Your task to perform on an android device: View the women ´ s gracy 01 pink casual sneakers,.
Image 0: 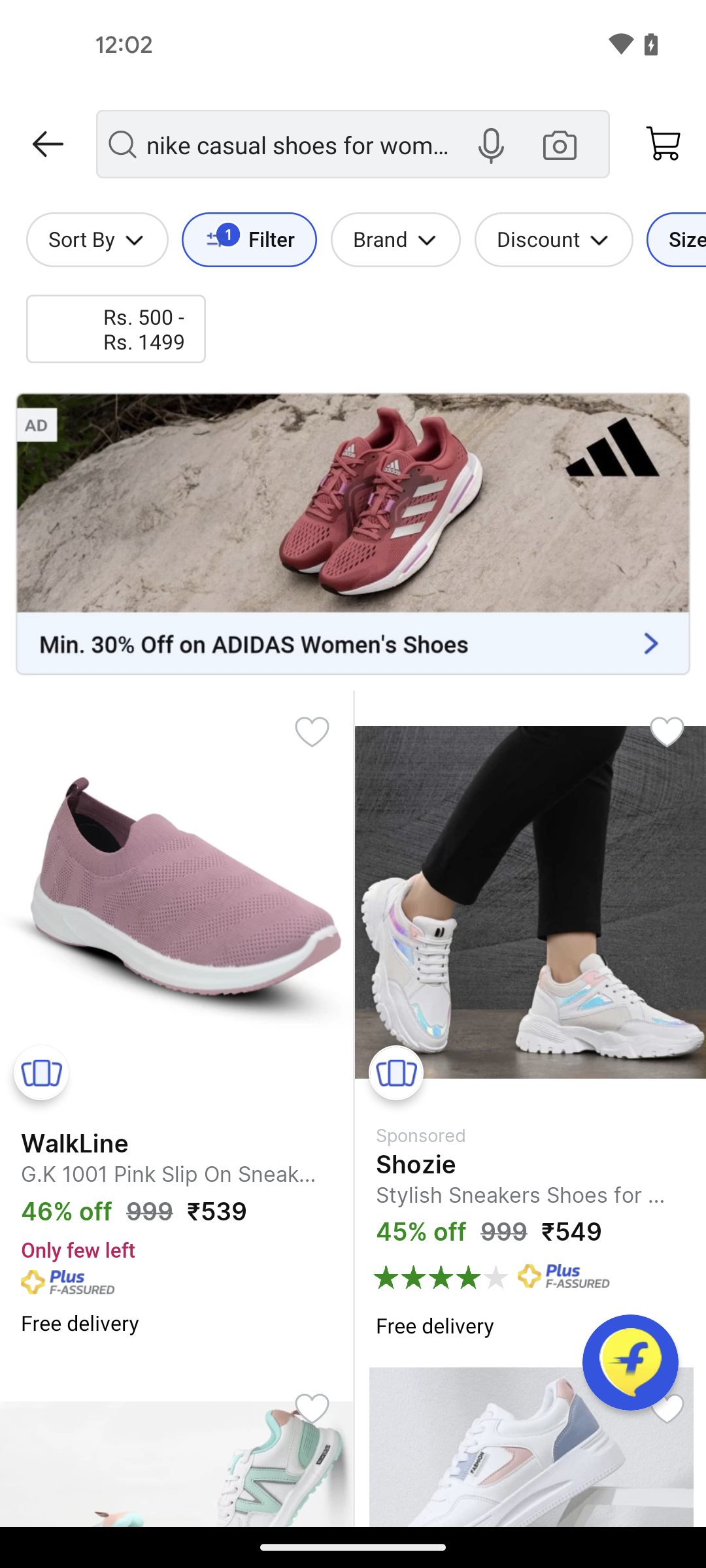
Swipe up to view the women ´ s gracy 01 pink casual sneakers
Step 0: scroll down
Image 1: 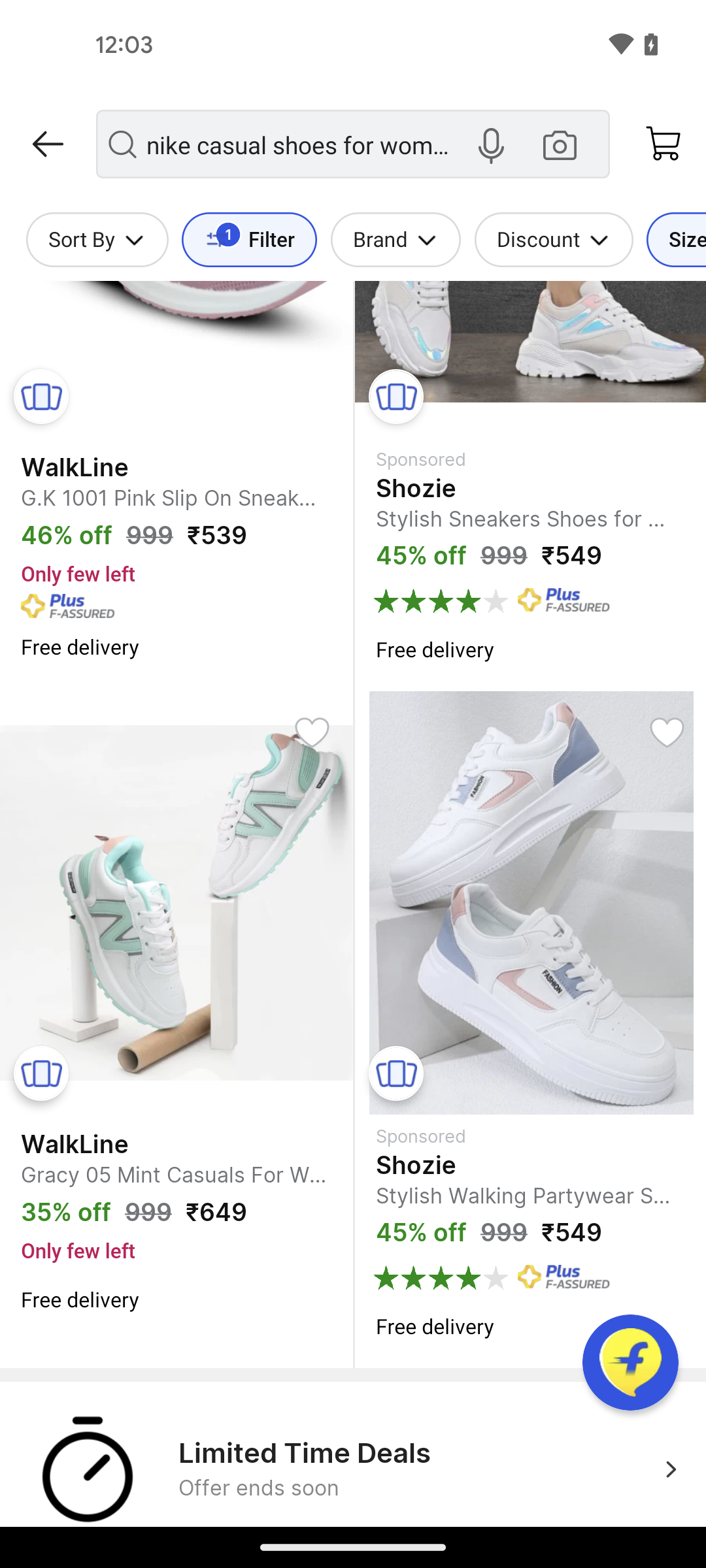
Swipe up to view the women ´ s gracy 01 pink casual sneakers
Step 1: scroll down
Image 2: 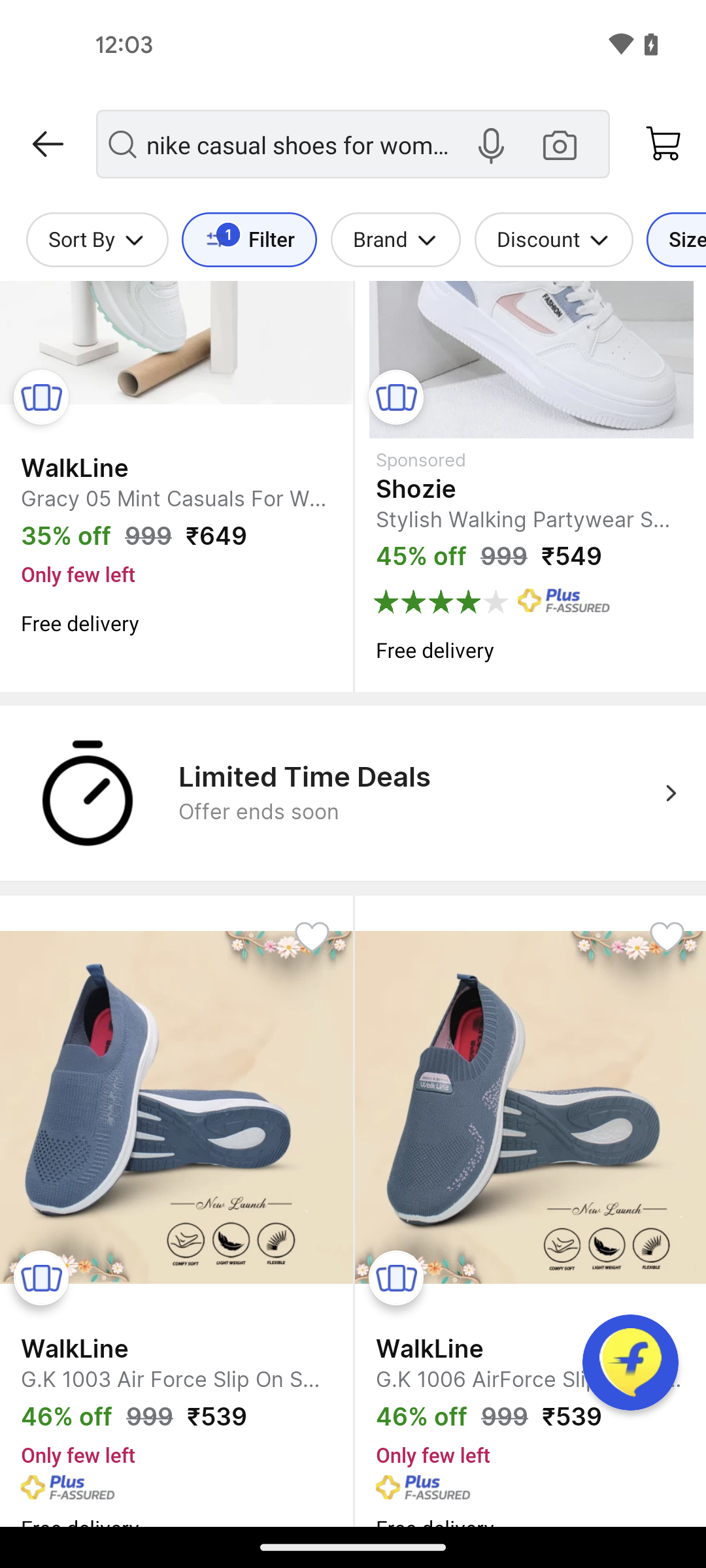
Swipe up to view the women ´ s gracy 01 pink casual sneakers
Step 2: scroll down
Image 3: 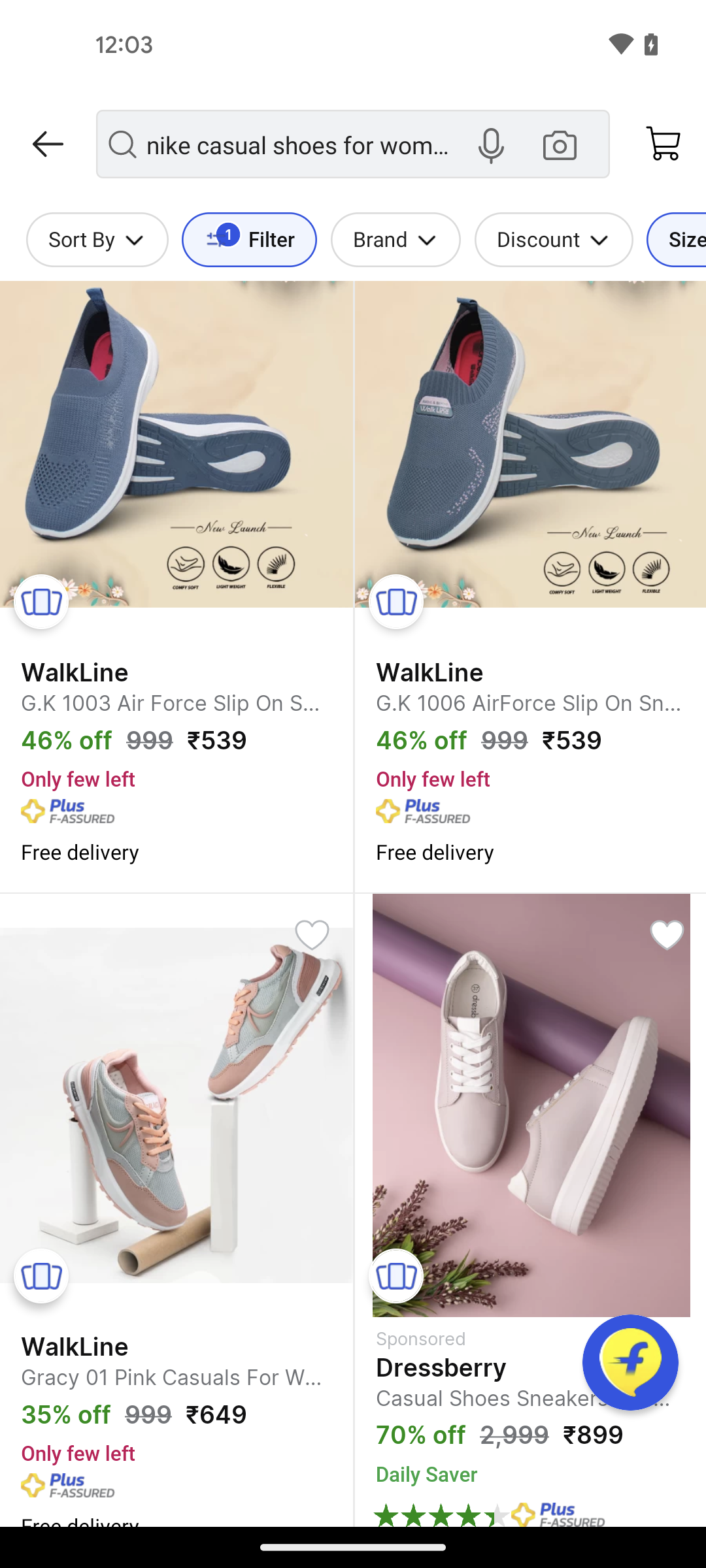
Tap on the women ´ s gracy 01 pink casual sneakers
Step 3: click (176, 1105)
Image 5: 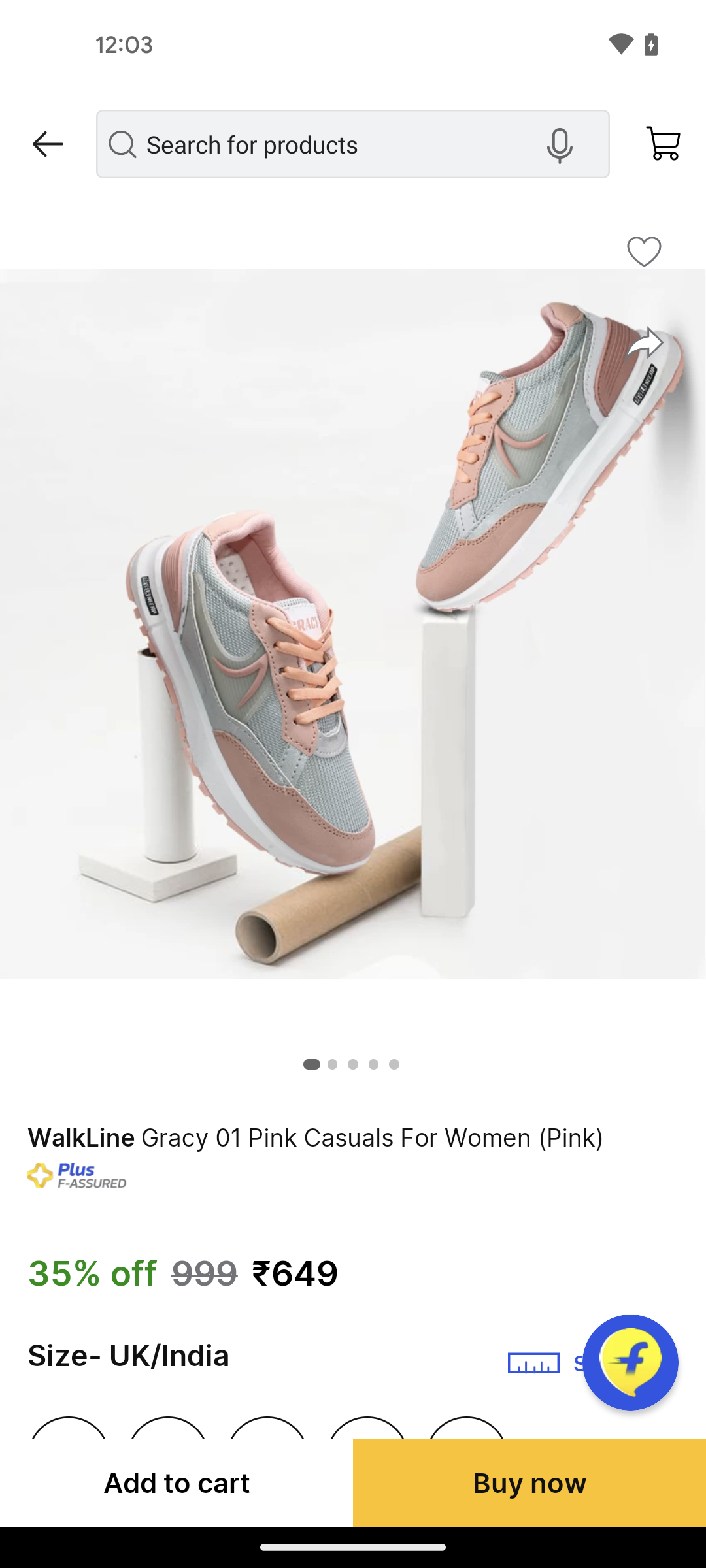
Swipe up to view the details
Step 5: scroll down
Image 6: 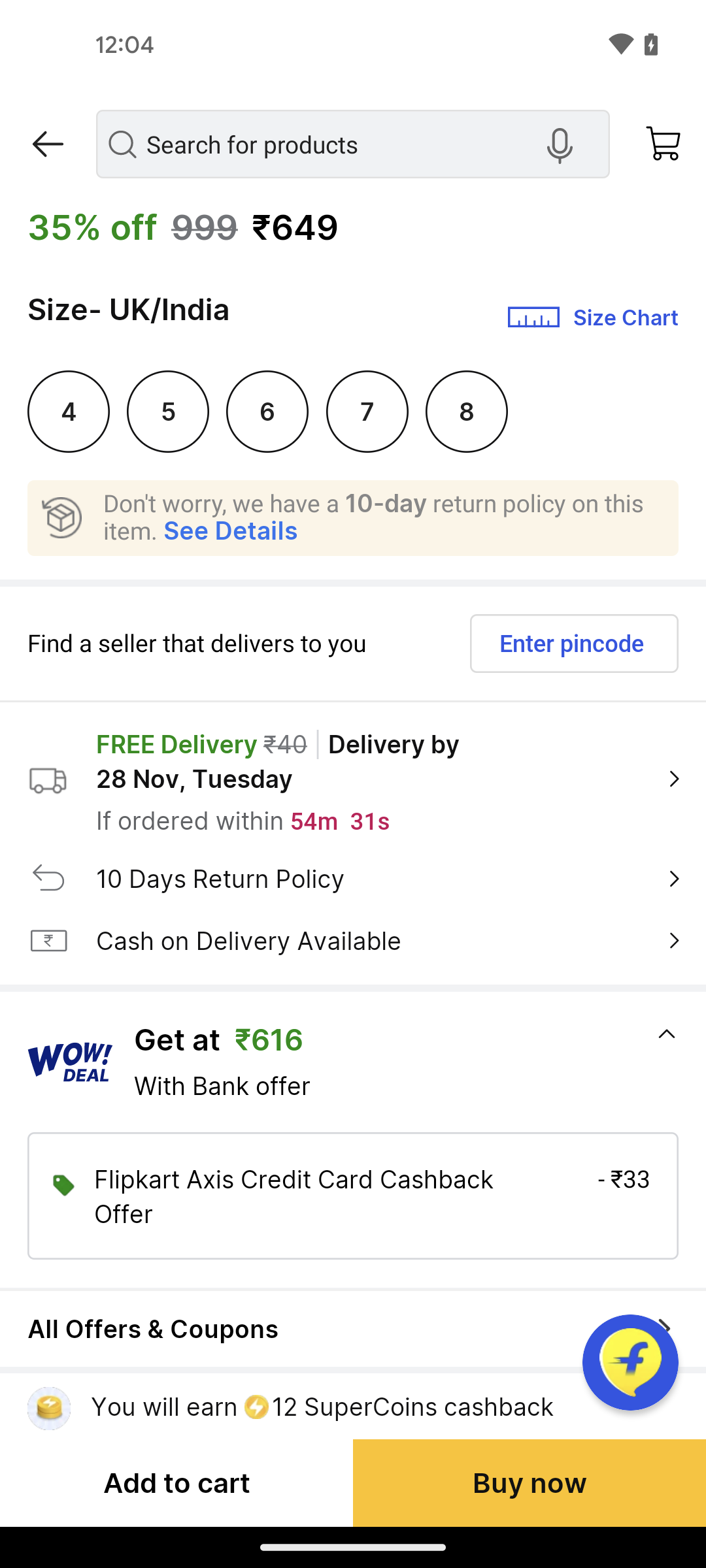
Swipe up to view the details
Step 6: scroll down
Image 7: 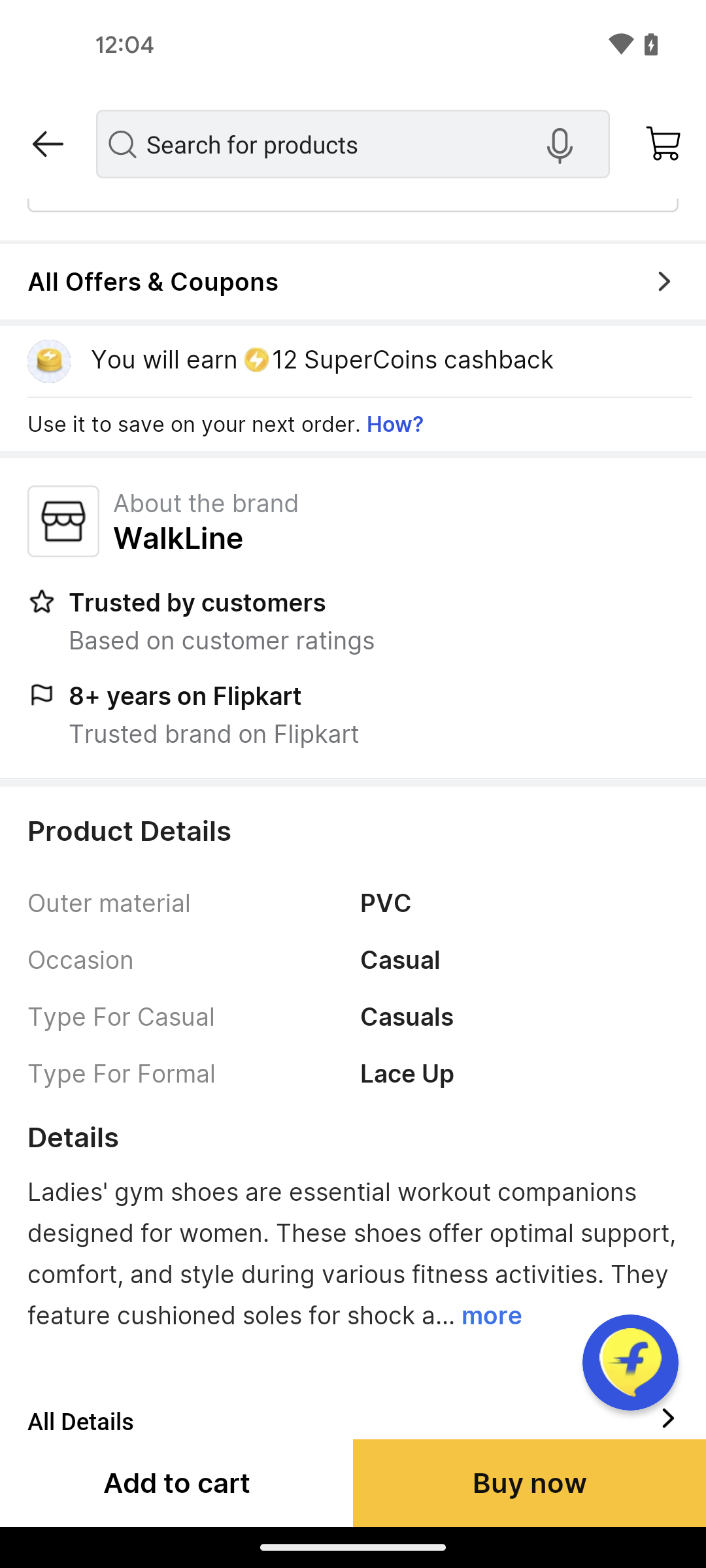
Swipe up to view the details
Step 7: scroll down
Image 8: 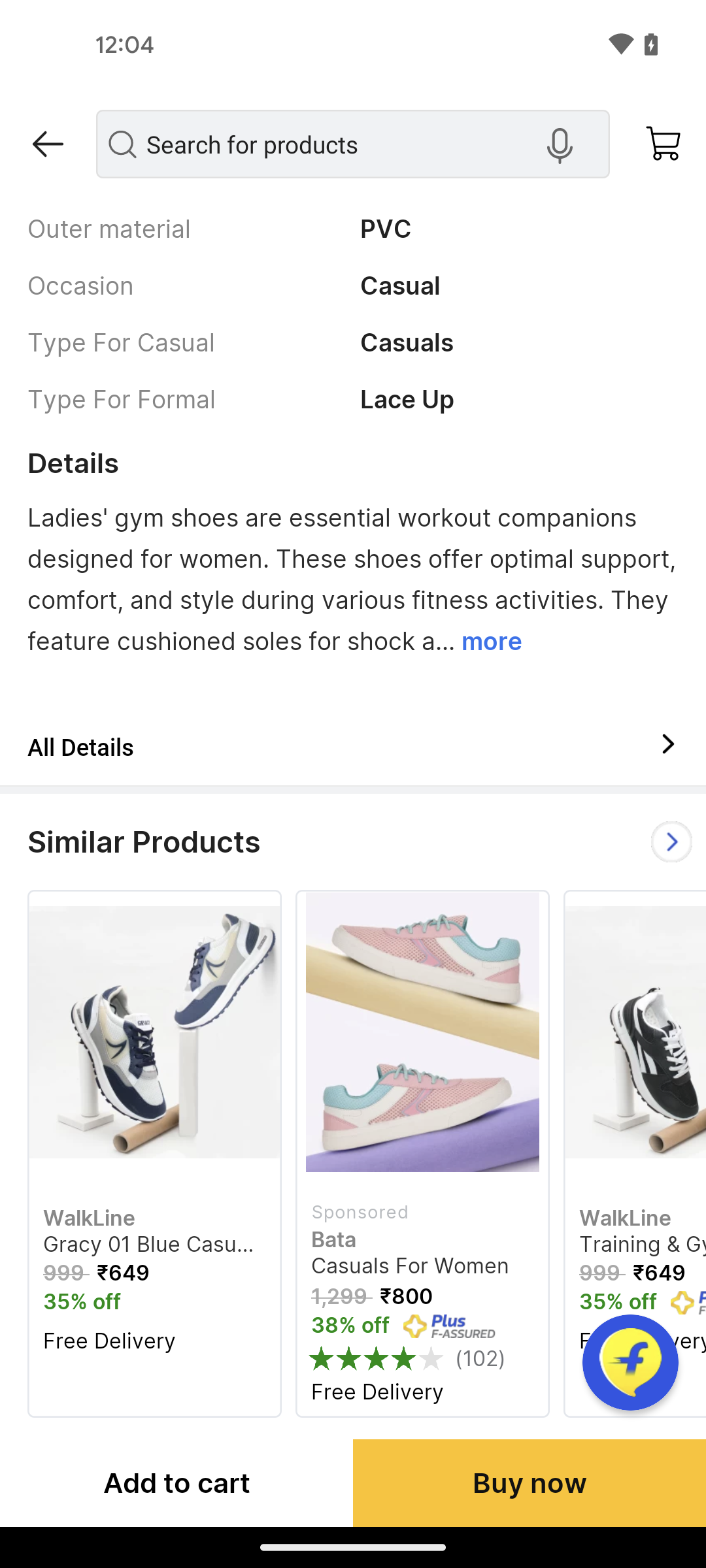
Tap on the all details option
Step 8: click (353, 743)